Your task to perform on an android device: In the Relax & Sleep well app, I want to listen to Morning Meditation in order to help my peace of mind.
Image 0: 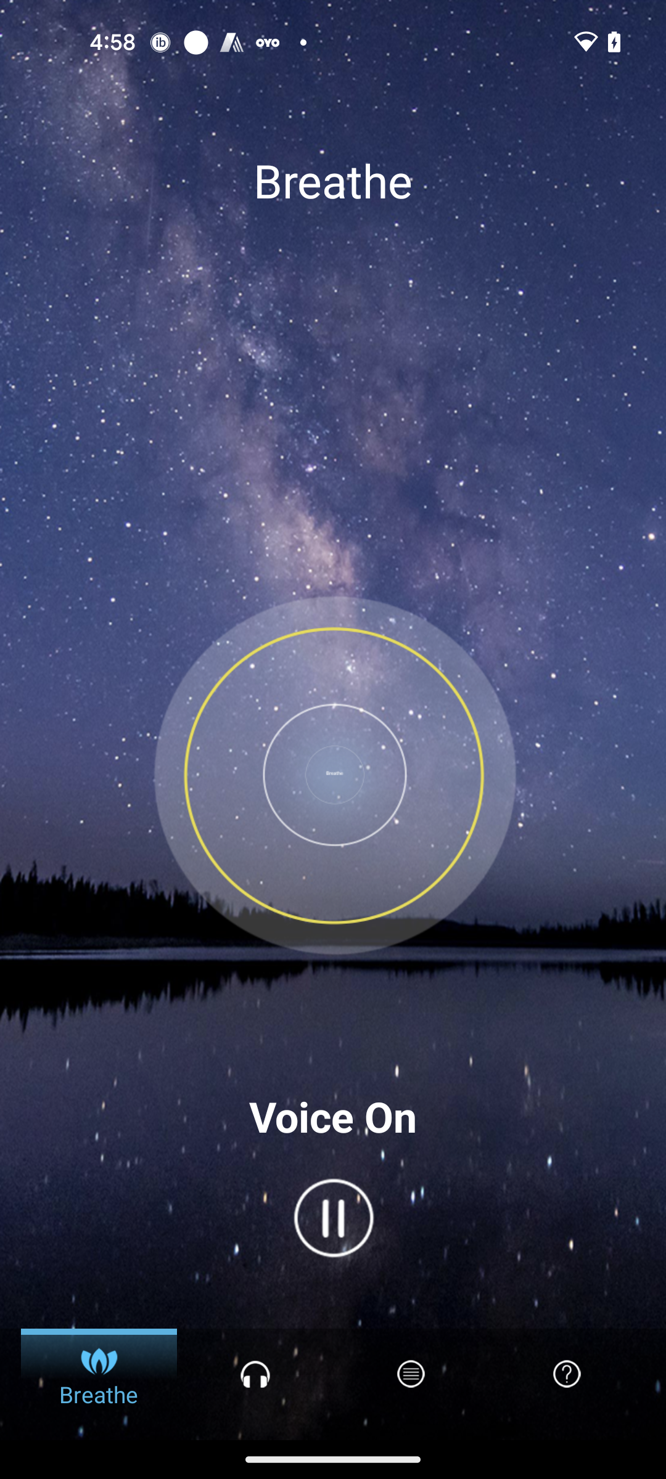
Go to the Headphone icon tab 
Step 0: click (255, 1374)
Image 1: 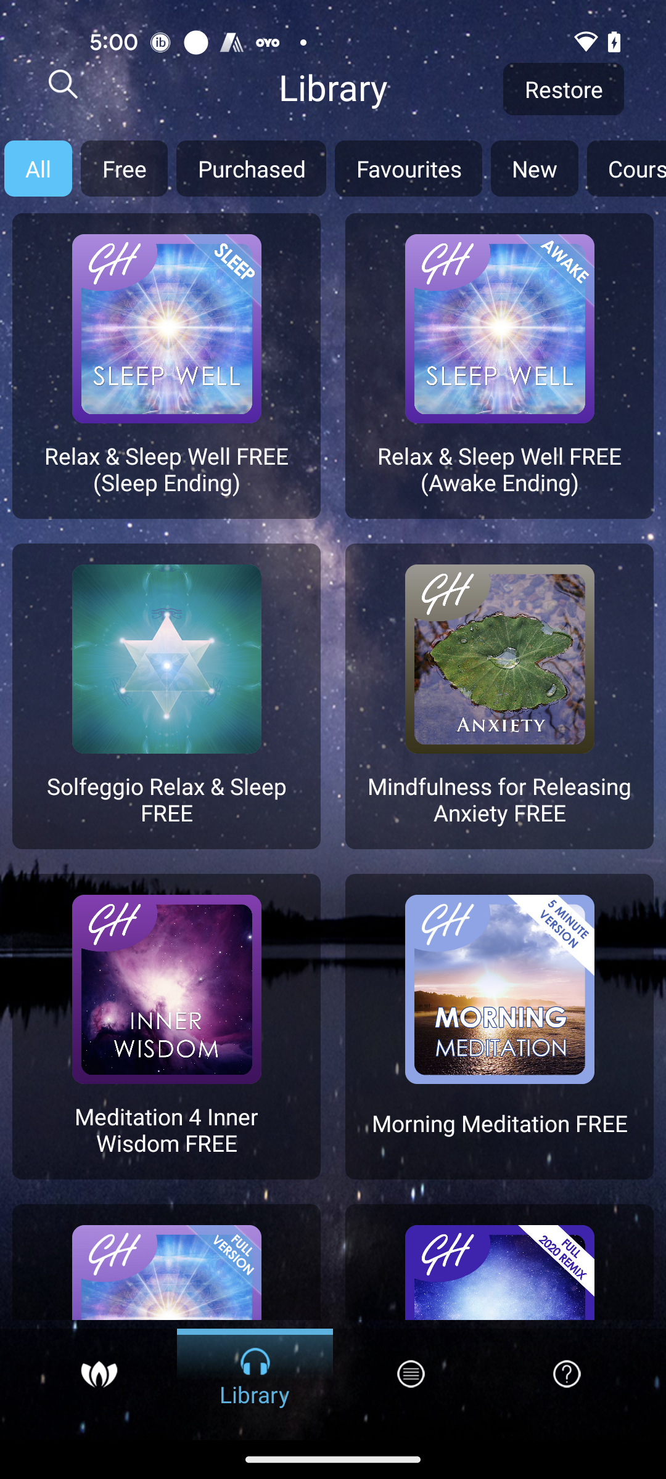
Click on the Morning Meditation option
Step 1: click (454, 1064)
Image 2: 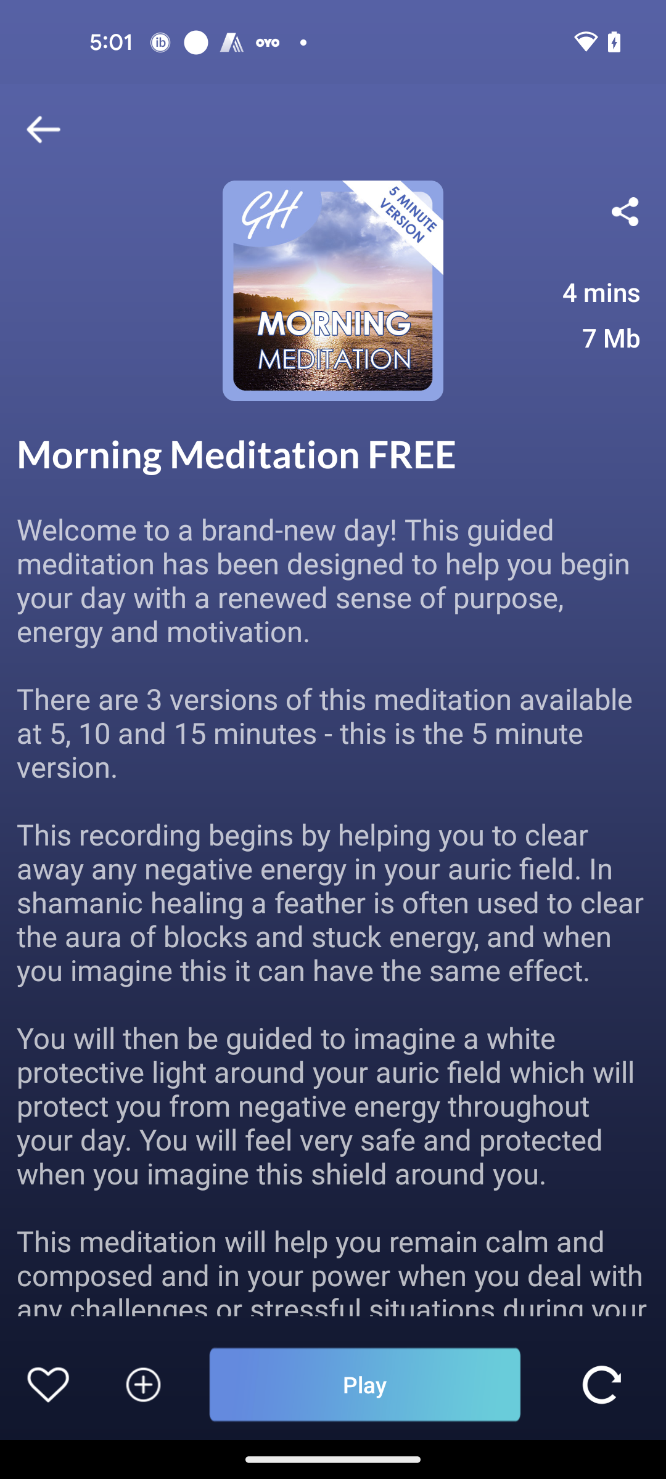
Click on the Play button
Step 2: click (364, 1385)